Your task to perform on an android device: After a long time I decided to listen to my favorite music, so search for the classical music in the SoundHound app.
Image 0: 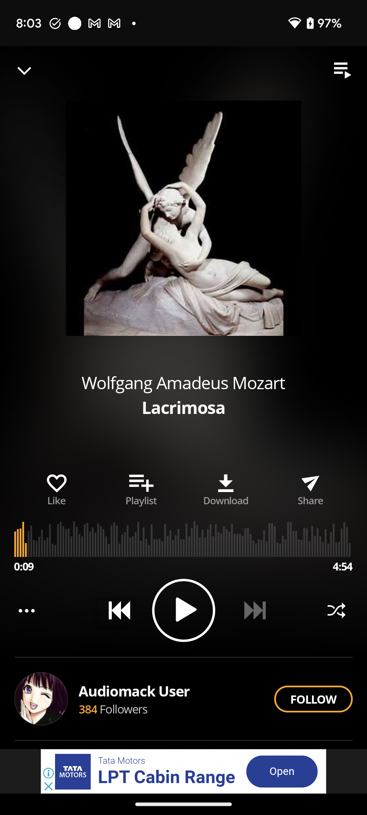
Open the SoundHound app.
Step 0: open app "SoundHound"
Image 1: 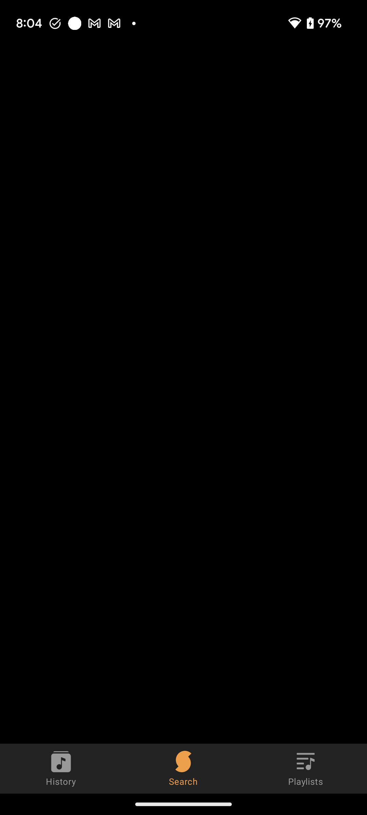
Open the SoundHound app.
Step 1: wait
Image 2: 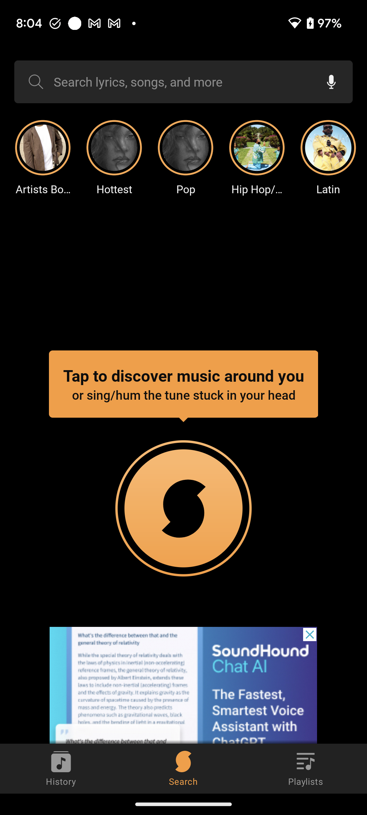
Click on the search bar at the top of the screen to search for the music.
Step 2: click (178, 81)
Image 3: 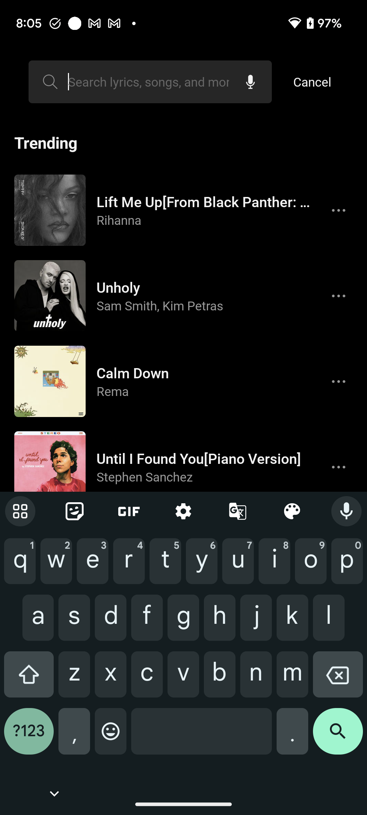
Type Classical Music in the search bar to search for the music.
Step 3: type "Classical Music"
Image 4: 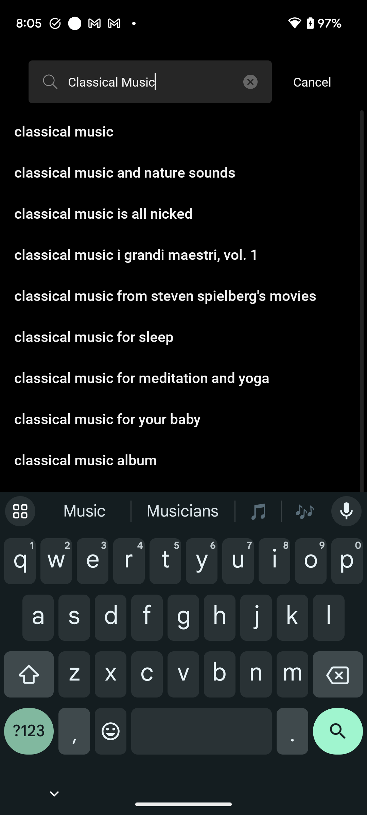
Click on the search icon at the bottom right corner of the screen to search for the music.
Step 4: click (338, 737)